Your task to perform on an android device: I would like to see the storage on my drive
Image 0: 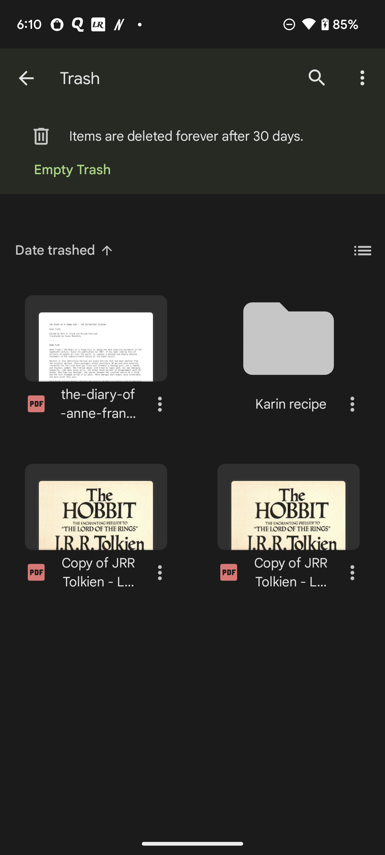
Go back to the screen
Step 0: press back button
Image 1: 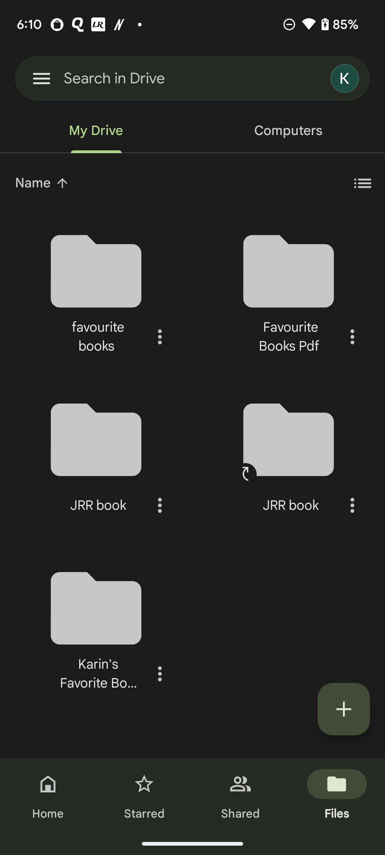
Click on the three lines icon at the top left of the screen
Step 1: click (41, 78)
Image 2: 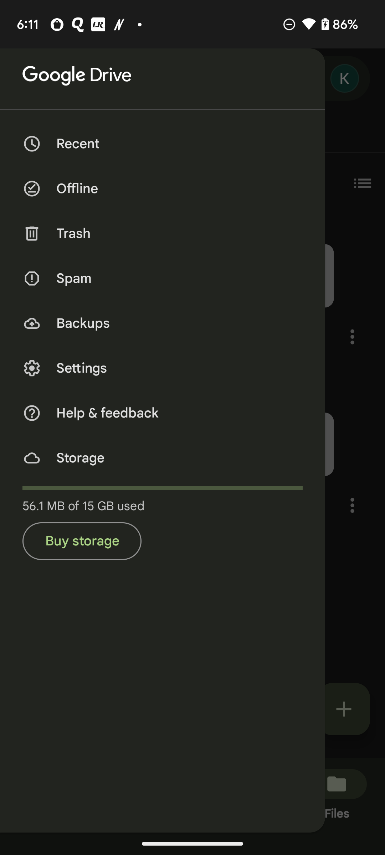
Click on the storage option 
Step 2: click (80, 458)
Image 3: 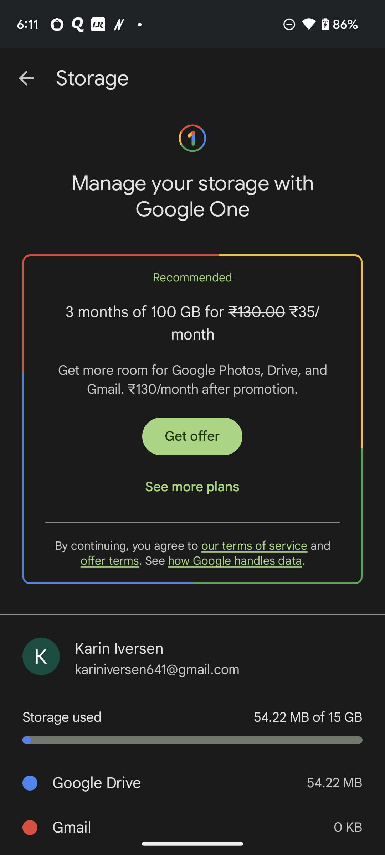
Scroll up to view the Drive storage 
Step 3: scroll down